Your task to perform on an android device: I want  to view the property with 2 bedrooms and 1 bathroom apartment. View the property details in the Trulia app.
Image 0: 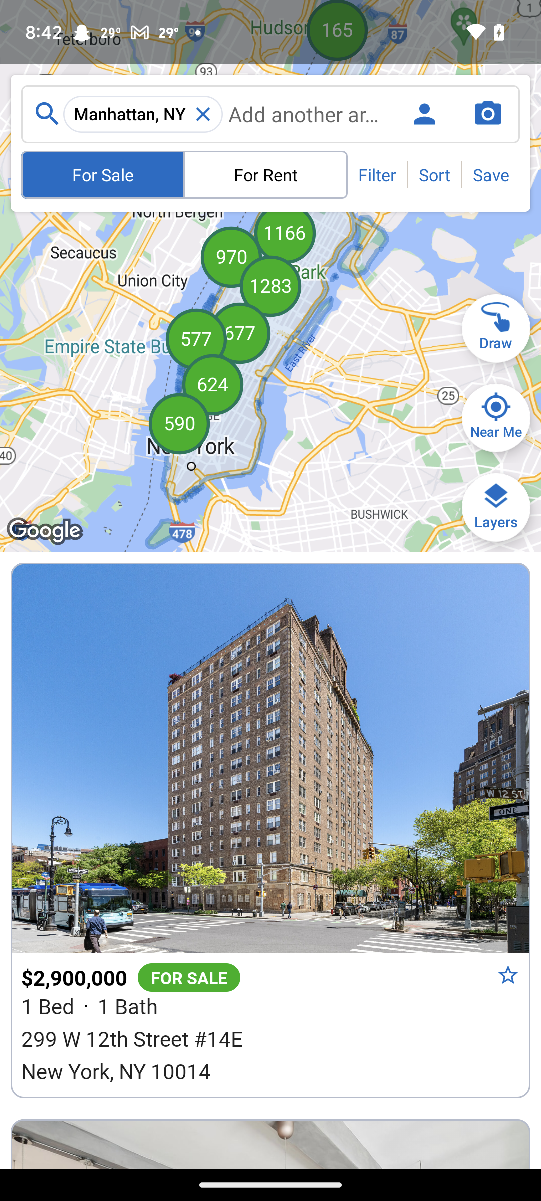
Open the trulia app
Step 0: open app "Trulia"
Image 1: 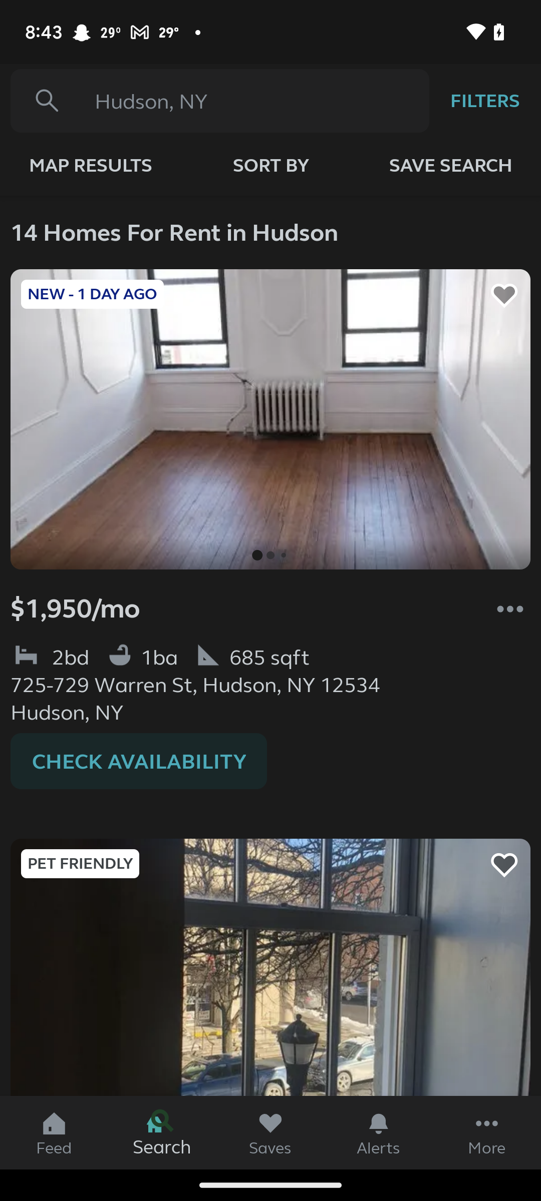
Open the first result
Step 1: click (270, 532)
Image 2: 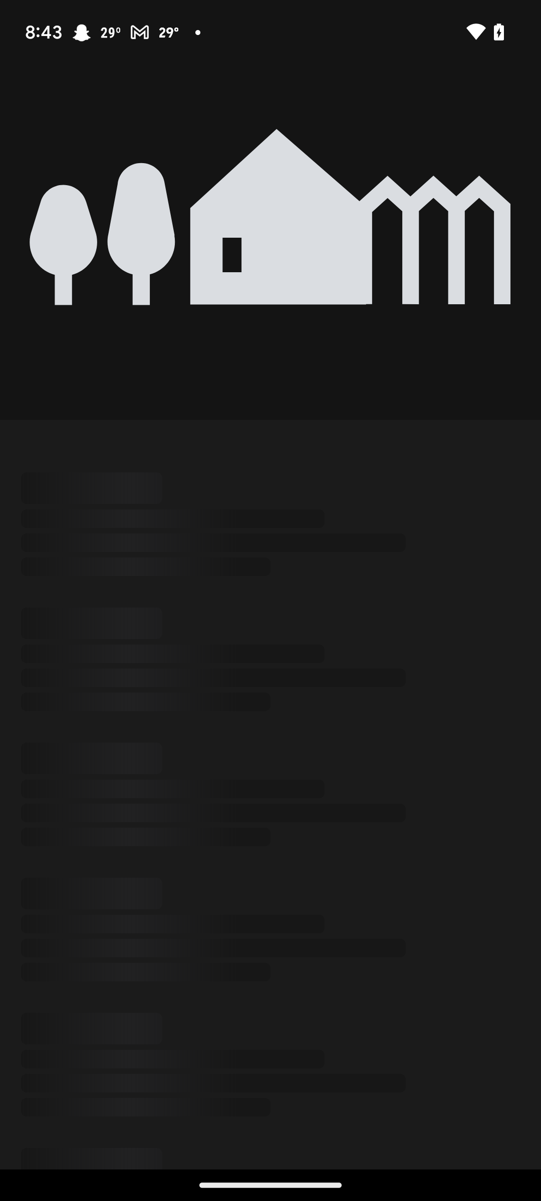
Open the first result
Step 2: wait
Image 3: 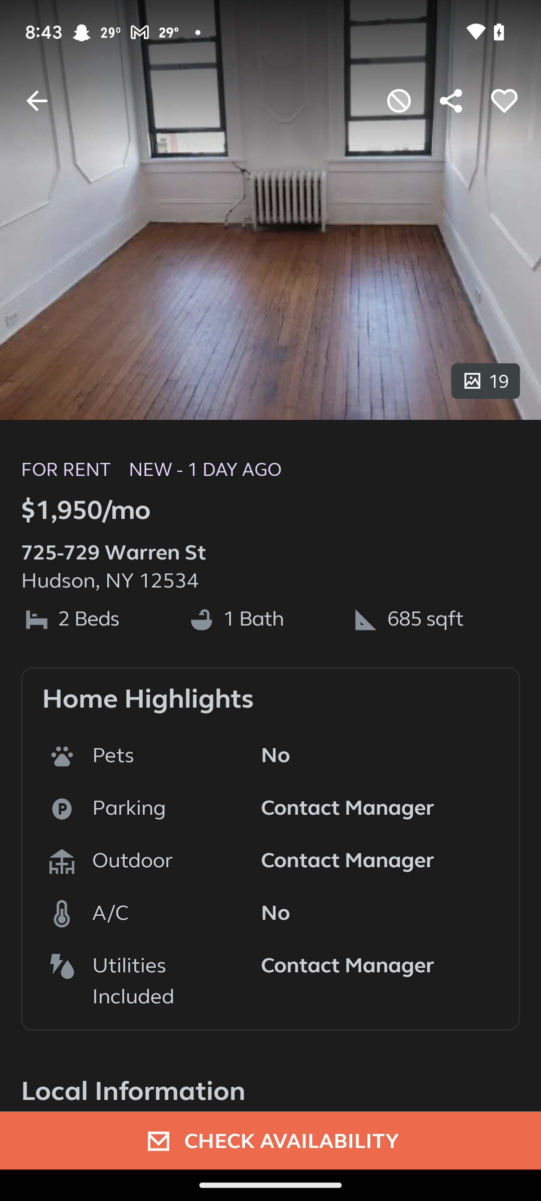
Swipe up to view all details
Step 3: scroll down
Image 4: 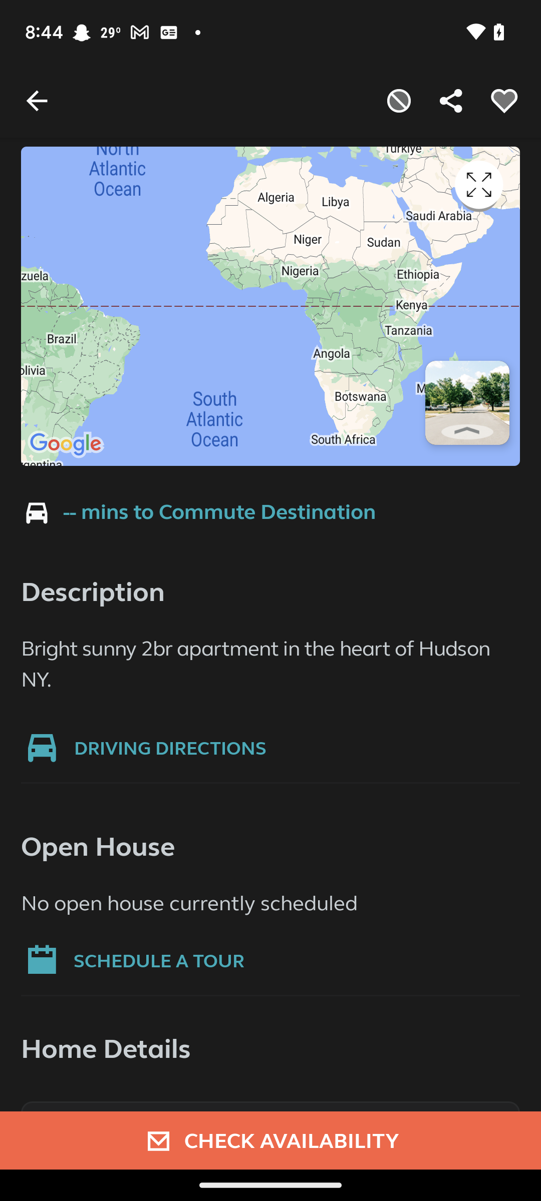
Swipe up to view all details
Step 4: scroll down